Your task to perform on an android device: I want to set up my profile.
Image 1: 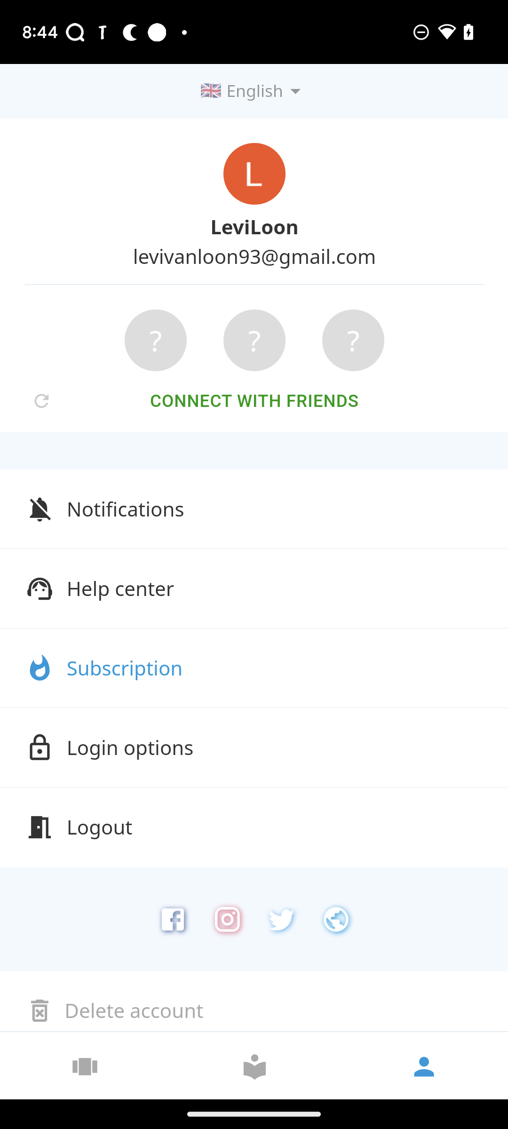
Click on my email address.
Step 1: click (254, 257)
Image 2: 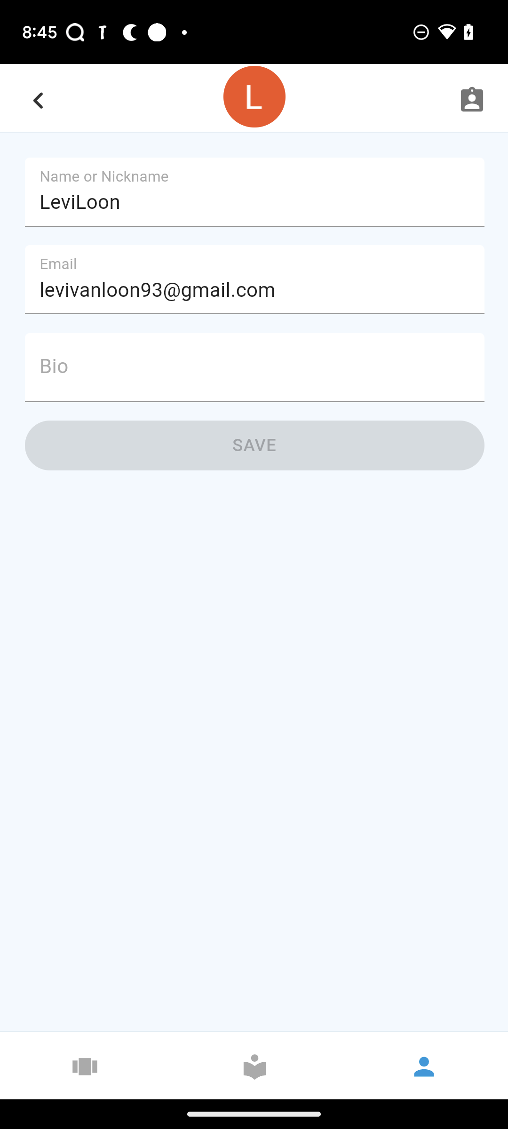
Click on Bio.
Step 2: click (254, 377)
Image 3: 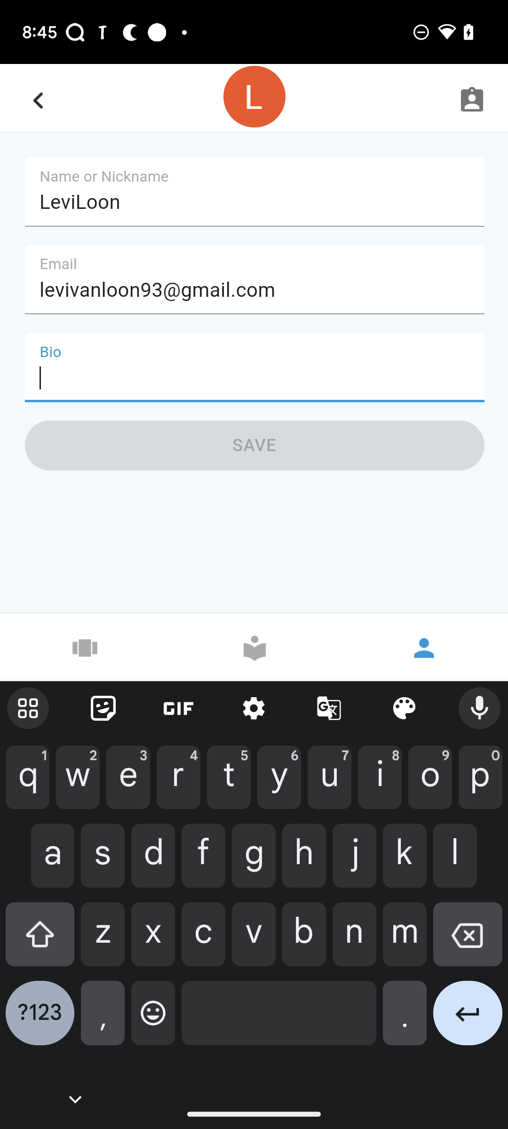
Enter "Junior Data Analyst learning Hindi just for fun." in the text box.
Step 3: type "Junior Data Analyst learning Hindi just for fun."
Image 4: 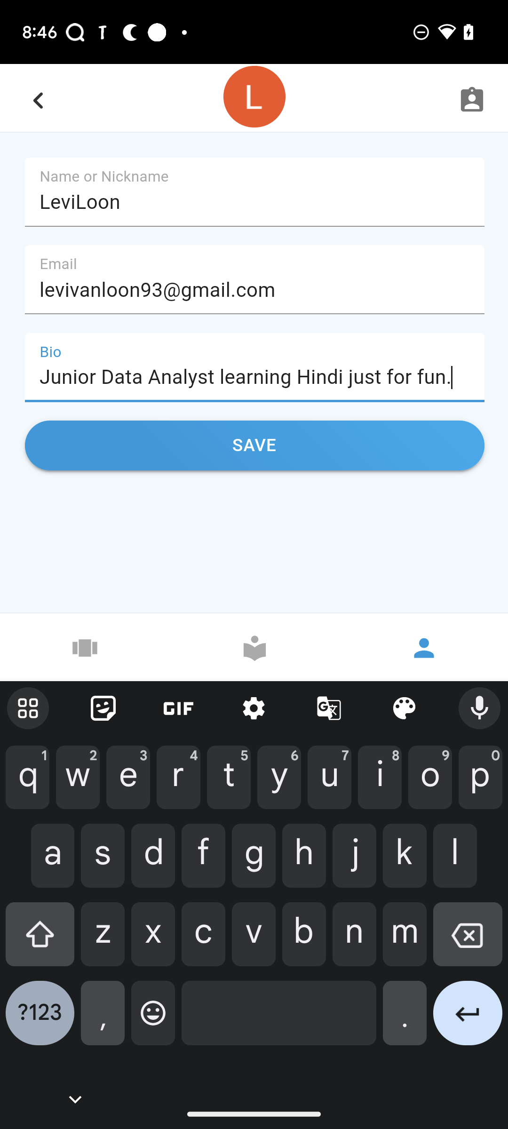
Click on the save button.
Step 4: click (254, 445)